Your task to perform on an android device: Open the Reminders app, click on the three vertical dots icon of the list "90-day sales plan," and share it at dbwscratch.test.id4@gmail.com.
Image 0: 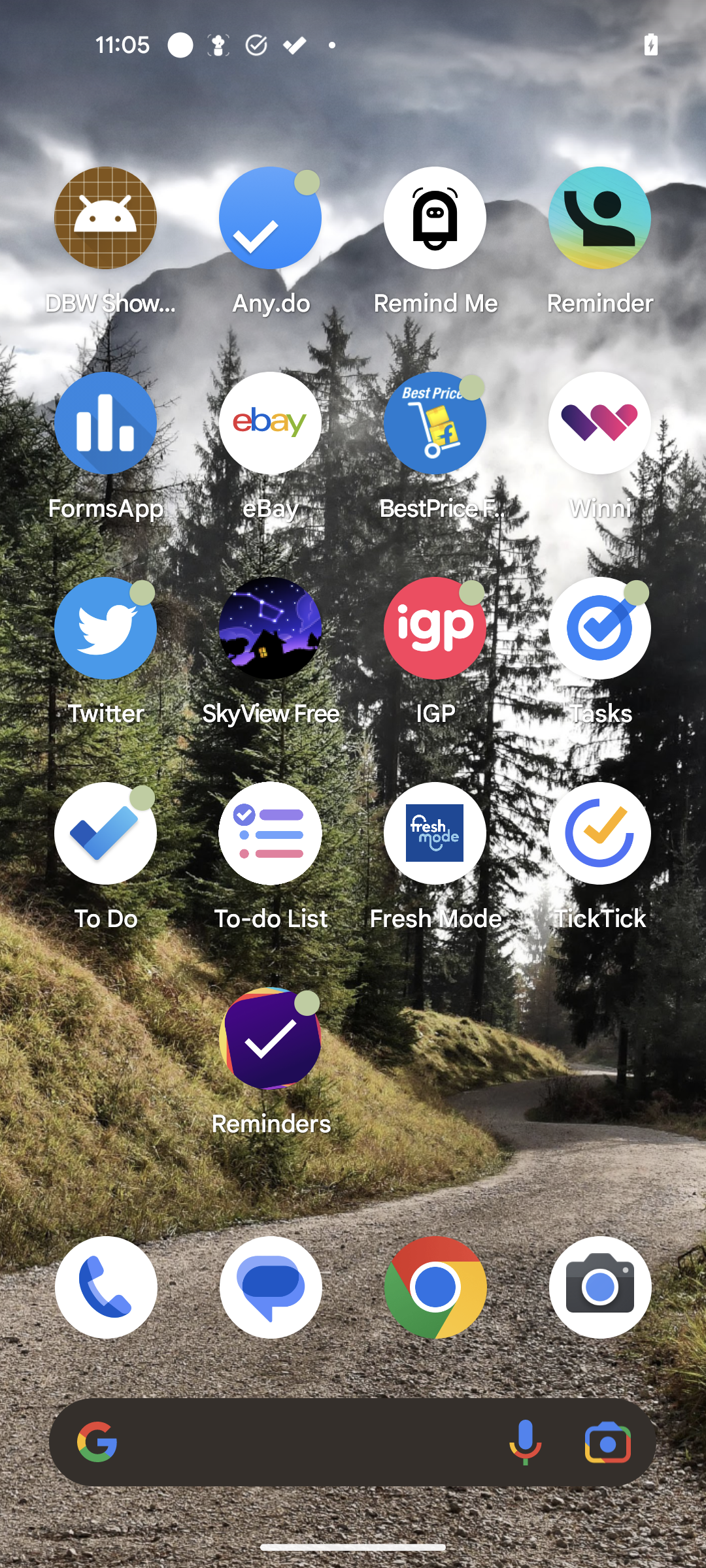
Open the Reminders app.
Step 0: open app "Reminders"
Image 1: 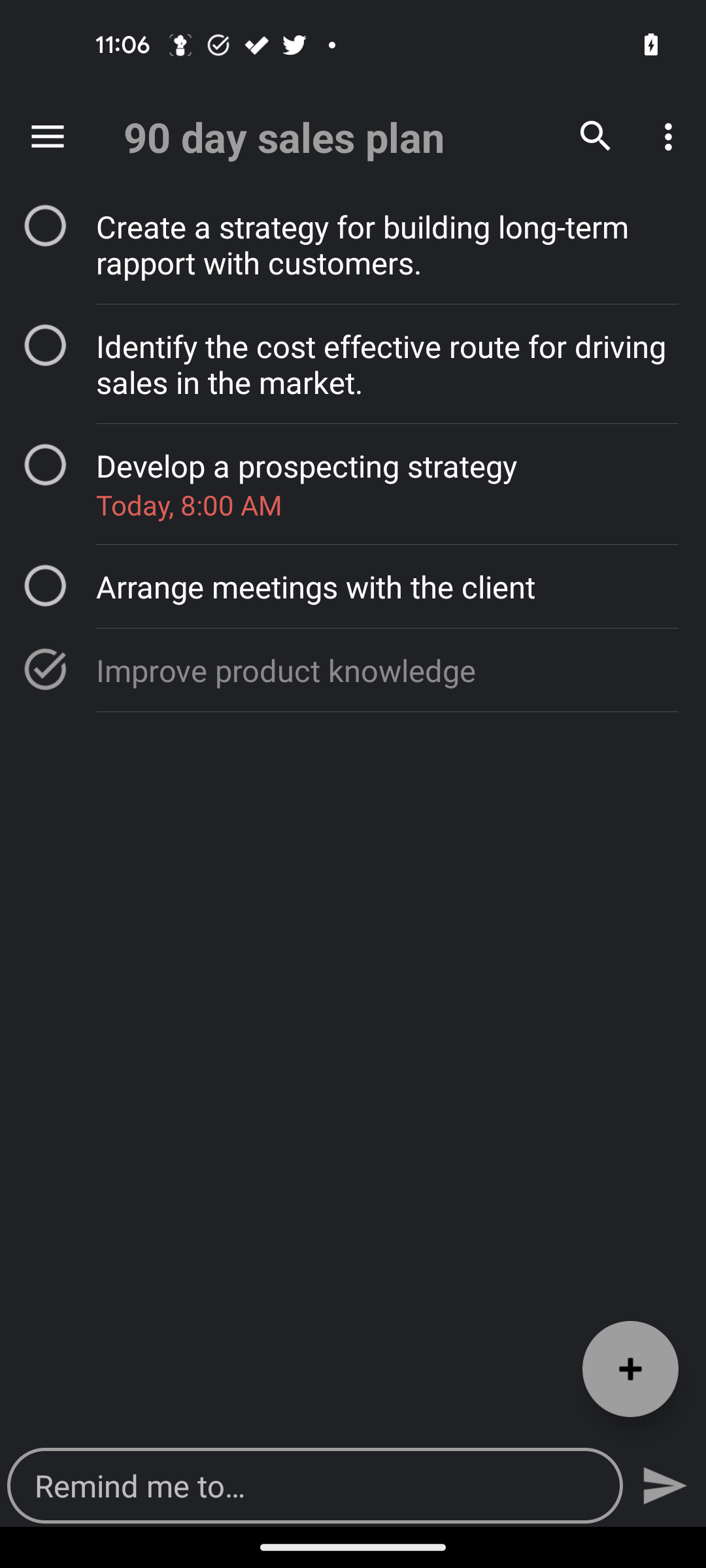
Click on the three vertical dots icon.
Step 1: click (671, 137)
Image 2: 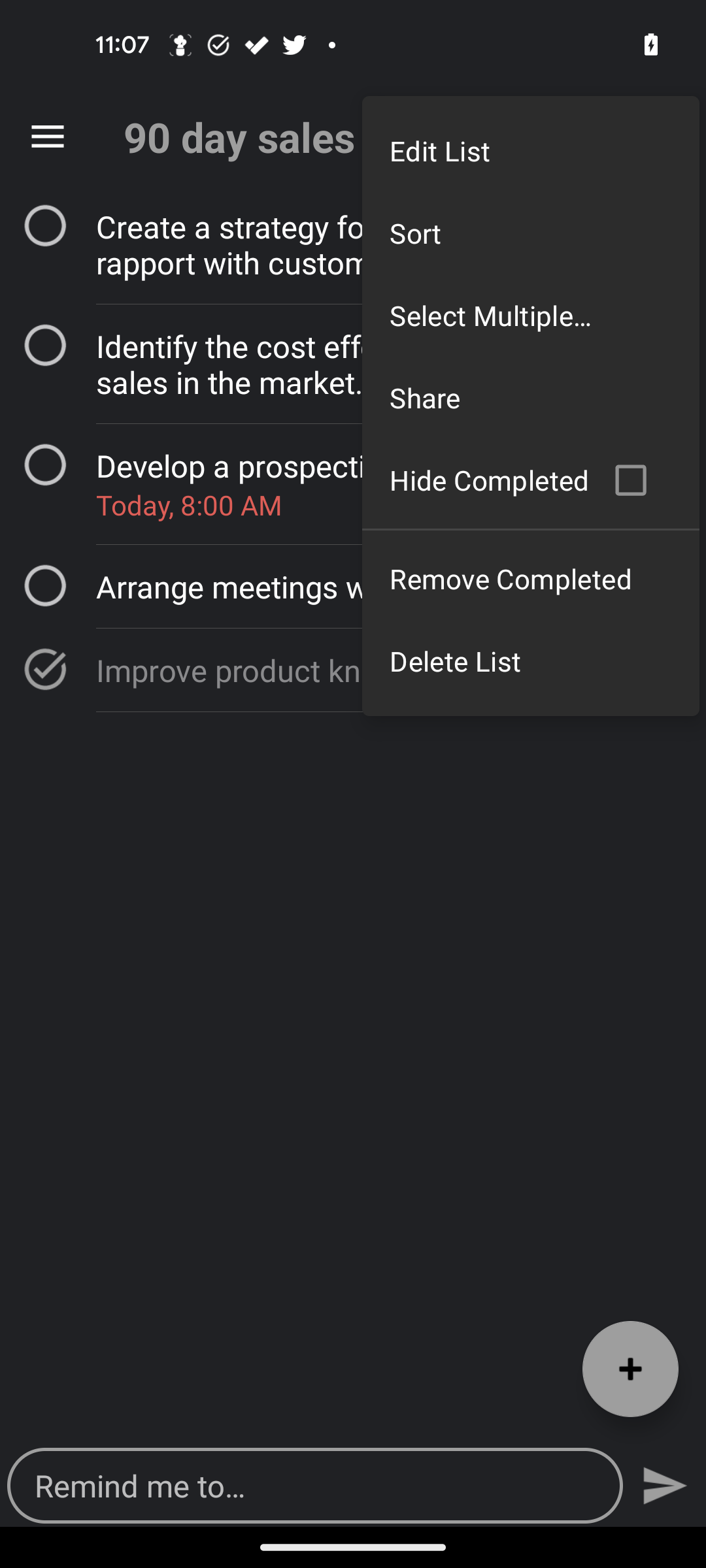
Click on the share button.
Step 2: click (531, 397)
Image 4: 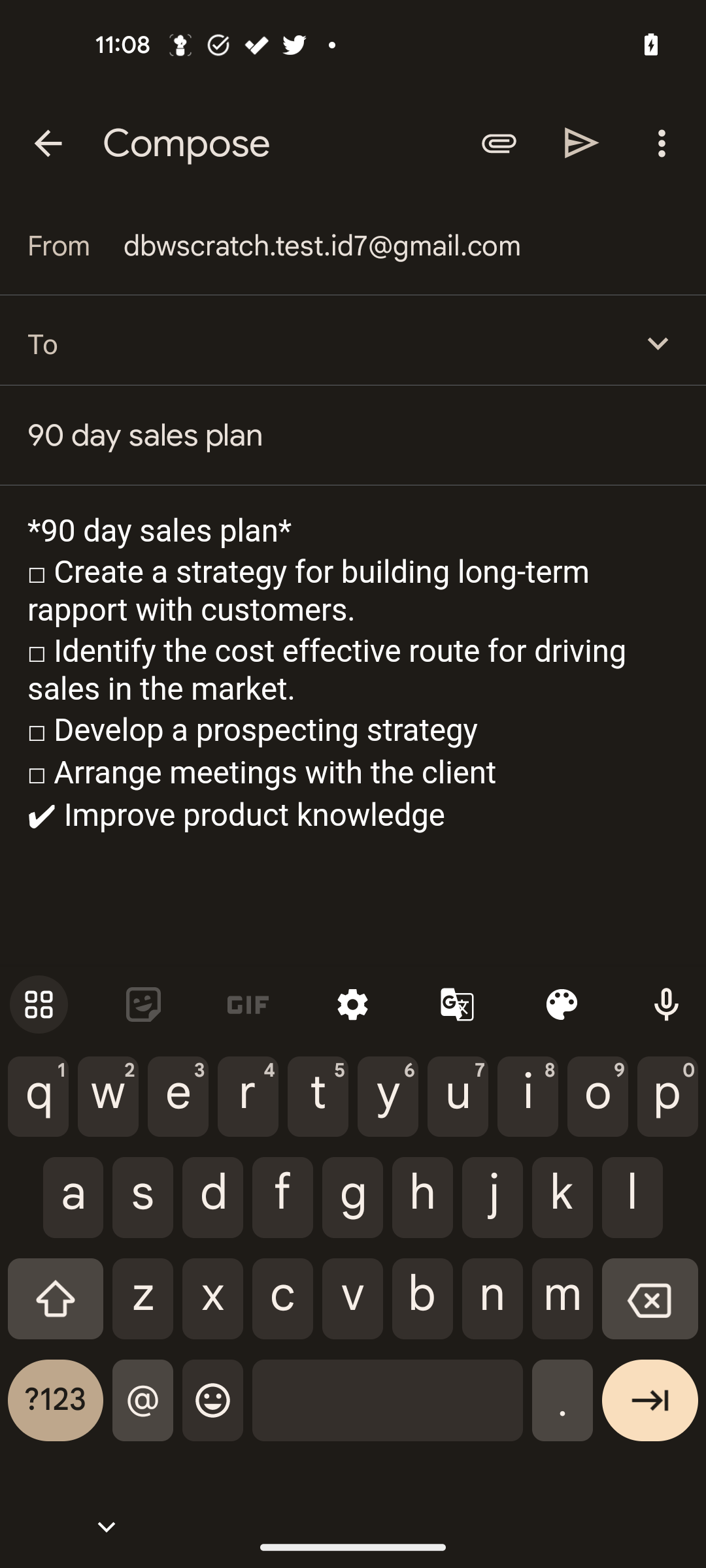
Type dbwscratch.test.id4@gmail.com as the receiver.
Step 4: type "dbwscratch.test.id4@gmail.com"
Image 5: 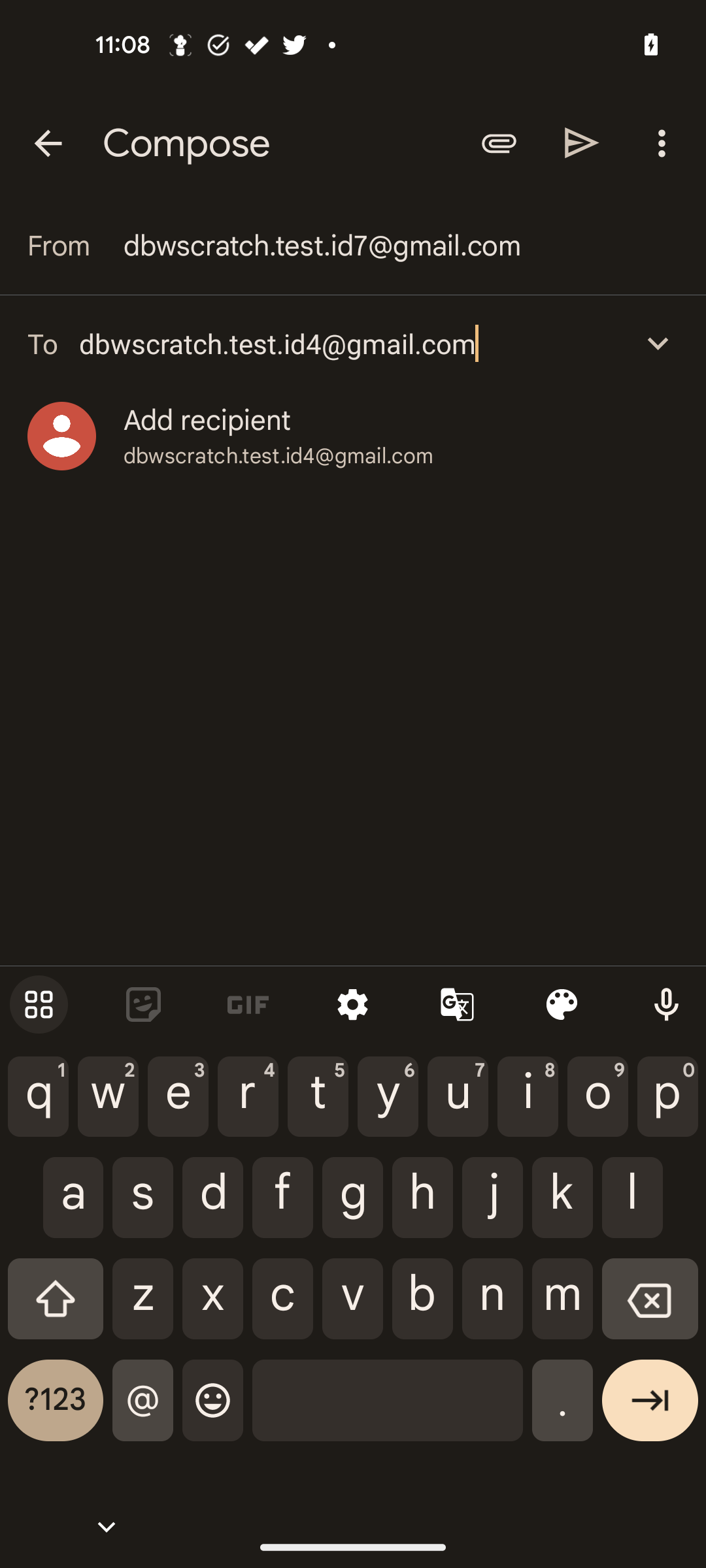
Click on the send icon at the top of the screen.
Step 5: click (582, 142)